Your task to perform on an android device: I Want to search the Berlin trip events on 29th September, 2023
Image 1: 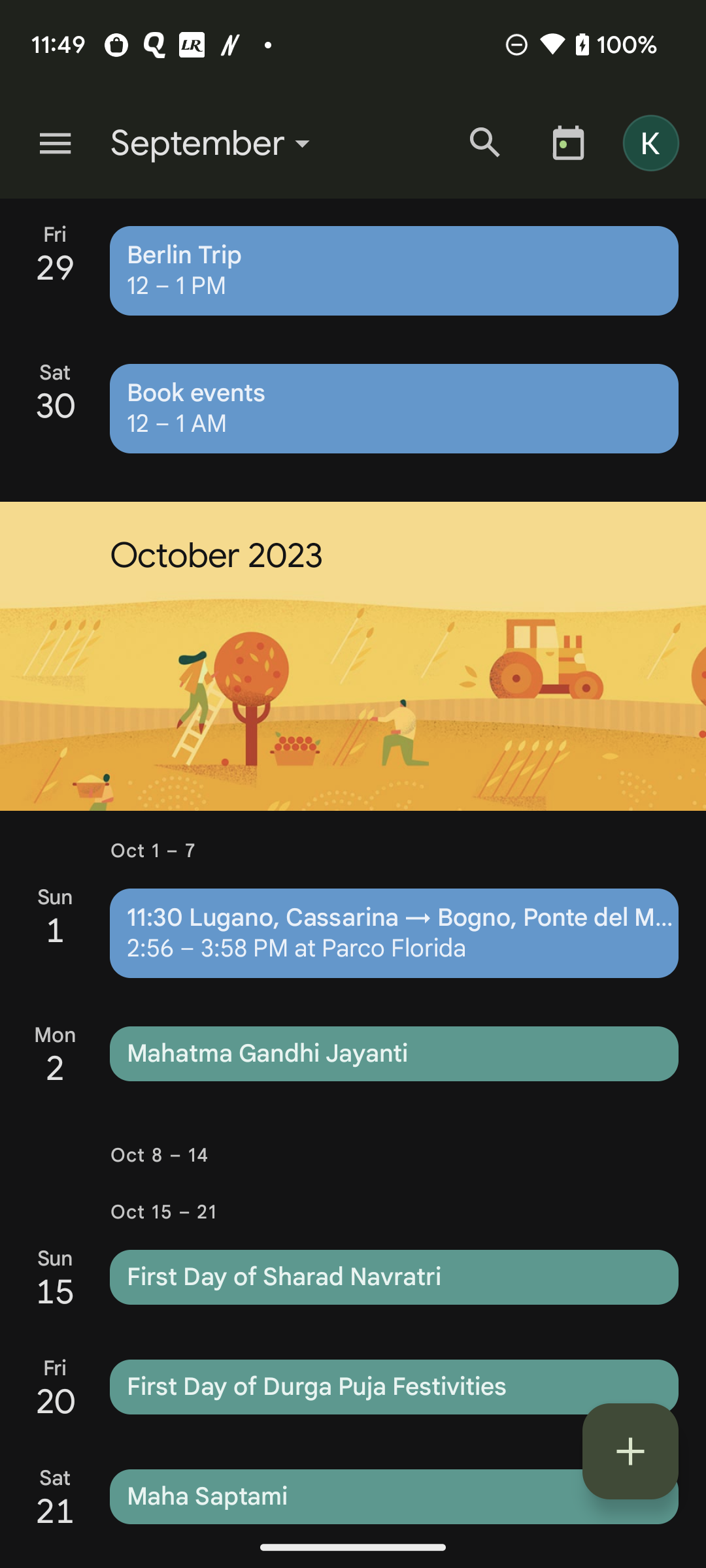
Click on the search icon at the top of the screen
Step 1: click (485, 142)
Image 2: 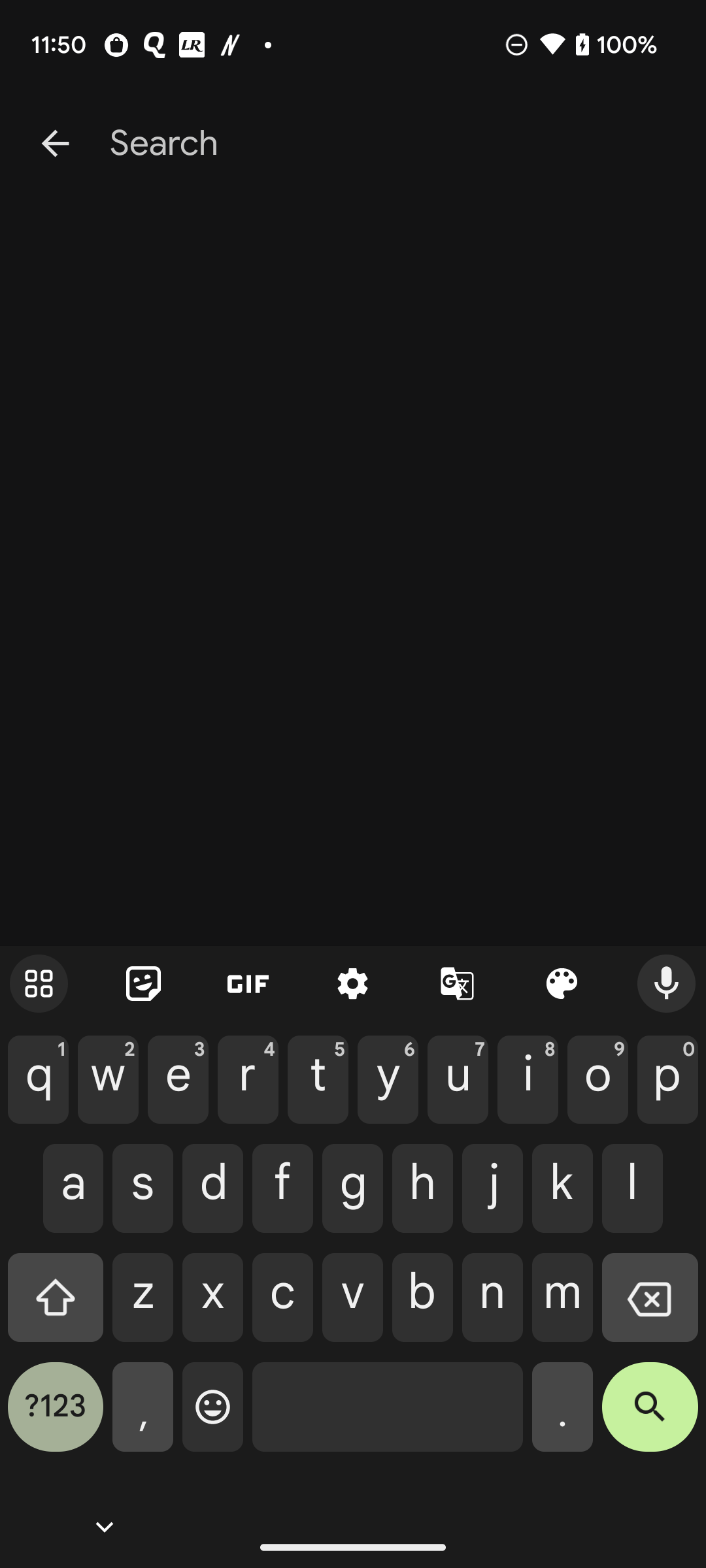
Type Berlin trip in search bar 
Step 2: type "Berlin trip"
Image 3: 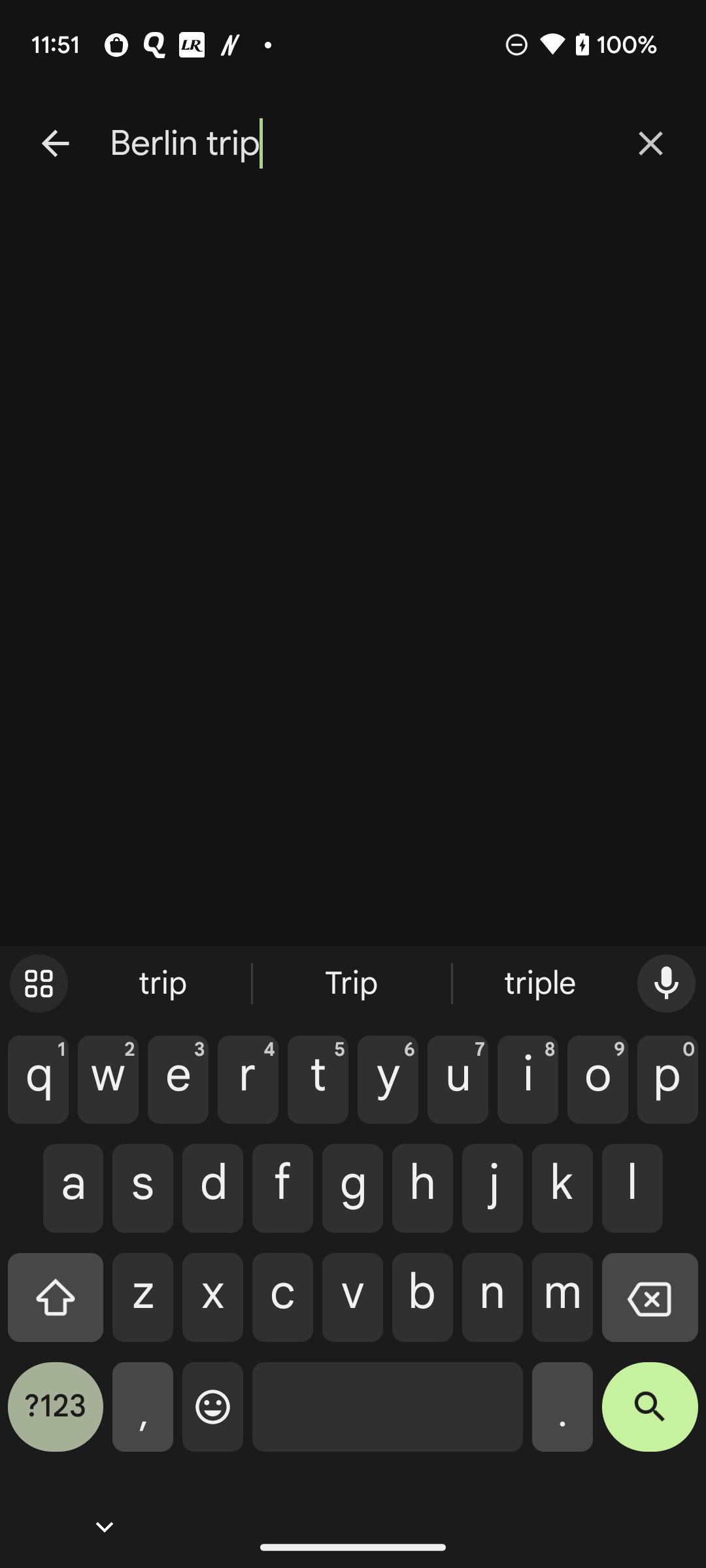
Click on the search key at the bottom right of the keyboard 
Step 3: click (650, 1417)